Your task to perform on an android device: View the photos of various places in Vancouver to get some travel inspiration for my upcoming tour of Vancouver on the Expedia app.
Image 0: 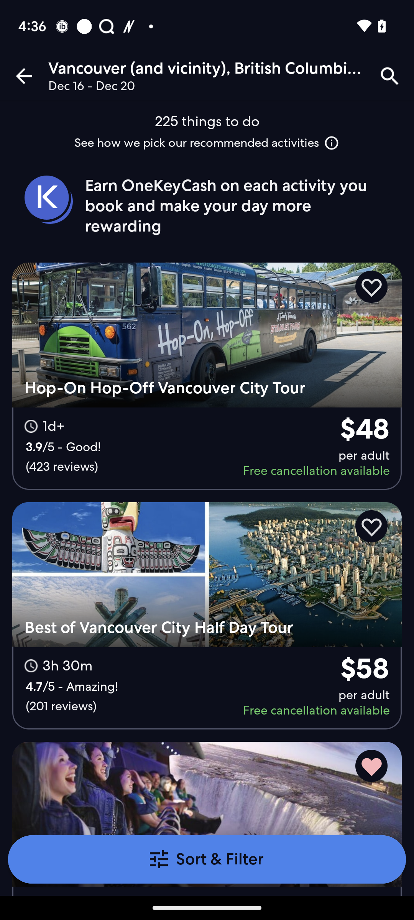
Go back to the previous page.
Step 0: press back button
Image 1: 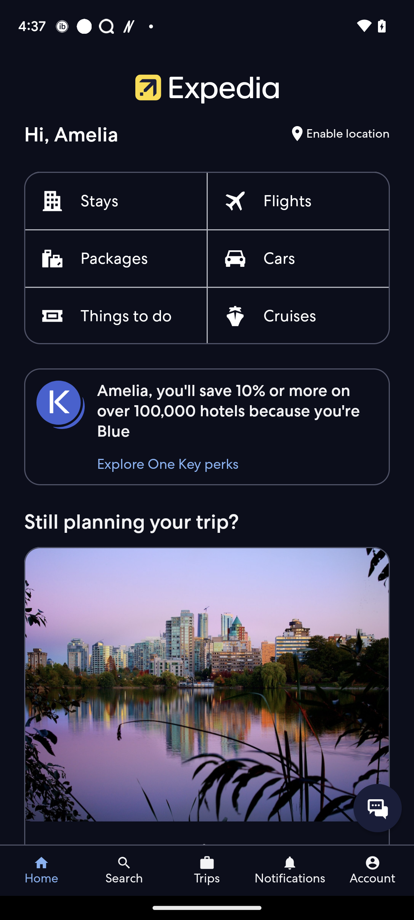
Swipe up
Step 1: scroll down
Image 2: 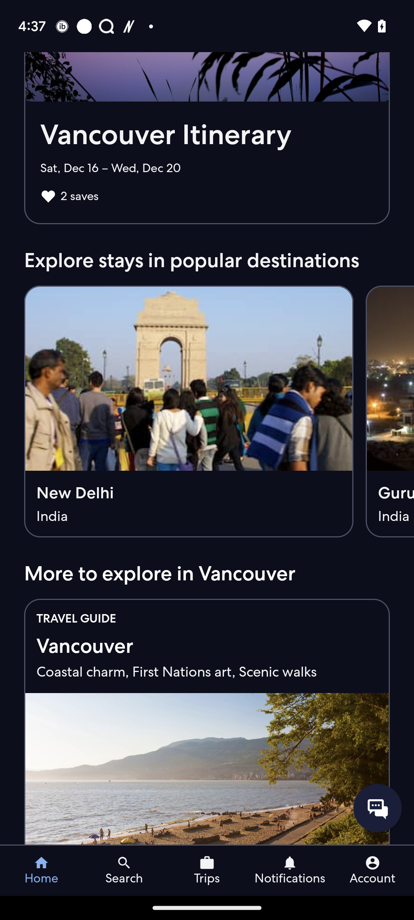
Click on the Vancouver Travel Guide tab.
Step 2: click (80, 626)
Image 3: 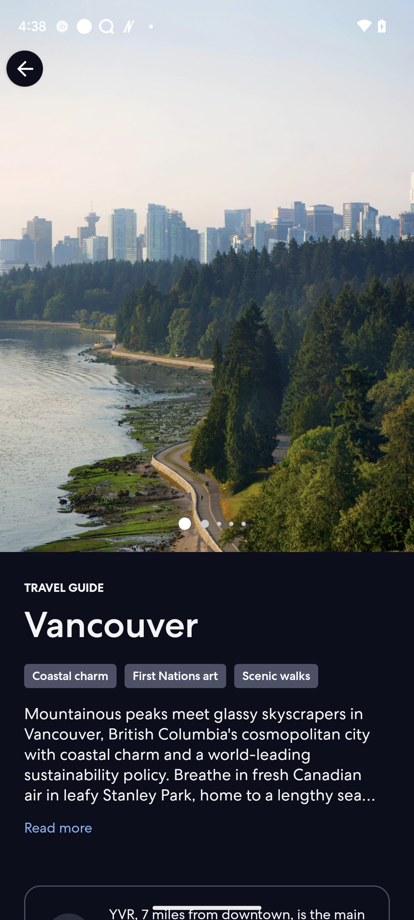
Scroll up
Step 3: scroll down
Image 4: 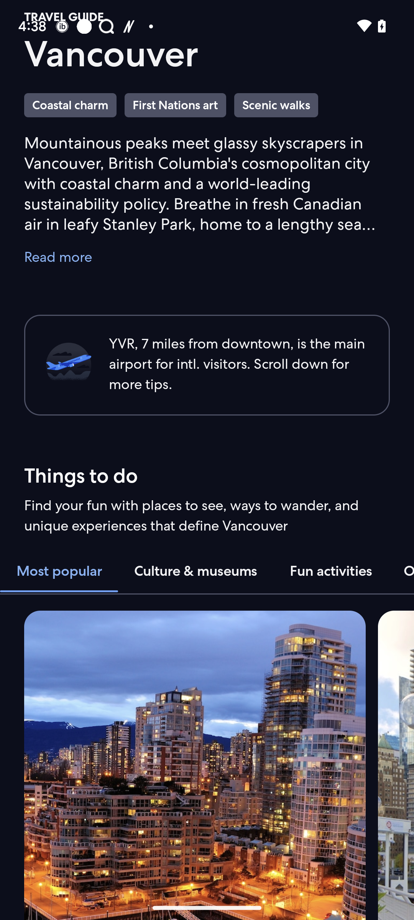
Scroll up
Step 4: scroll down
Image 5: 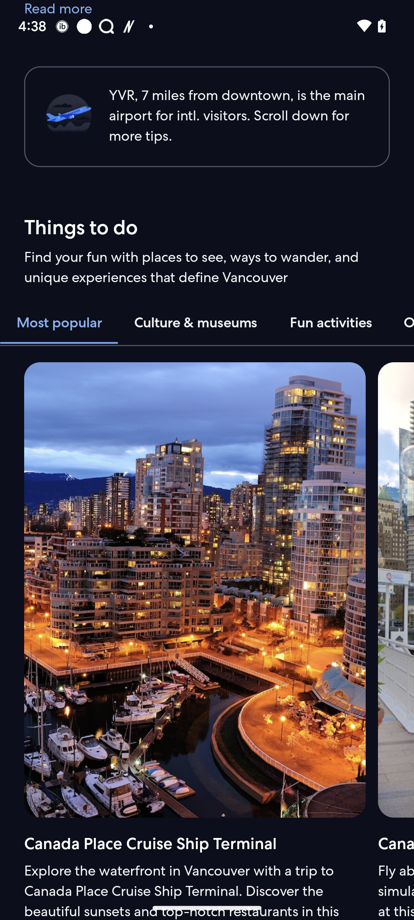
Scroll left on the image to view more places.
Step 5: scroll right
Image 6: 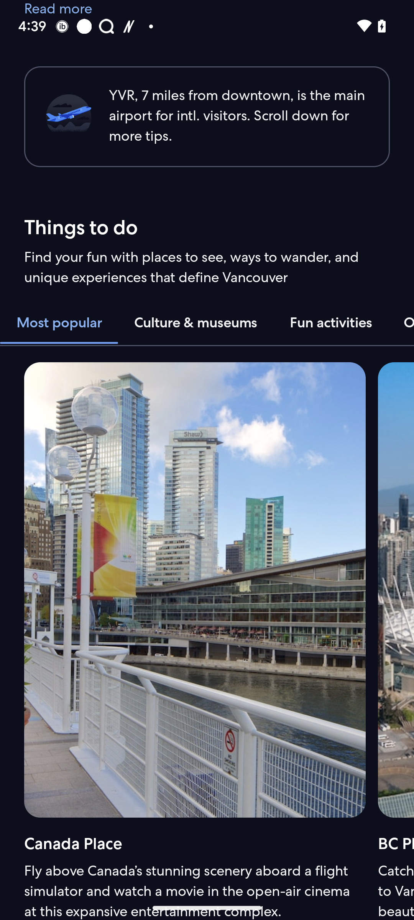
Scroll left on the image to view more places.
Step 6: scroll right
Image 8: 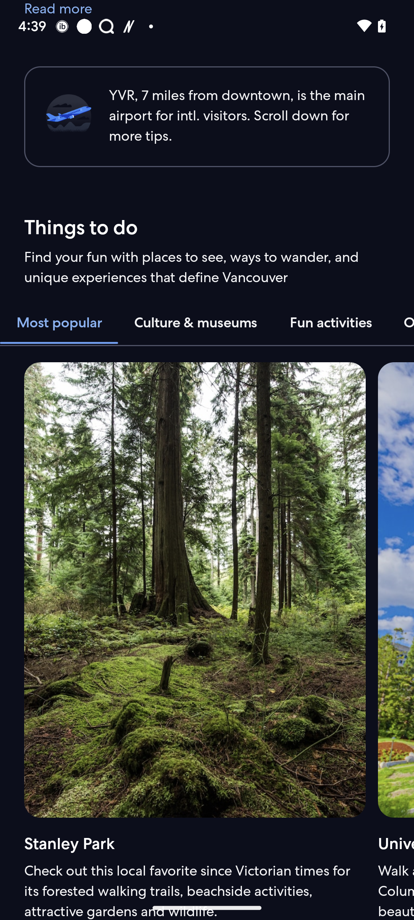
Scroll left on the image to view more places.
Step 8: scroll right